Your task to perform on an android device: Share the reminder "My favourite cusines" in the Reminder app with my friend through gmail at carlos3345@gmail.com, as he wants to buy some cusines for me.
Image 0: 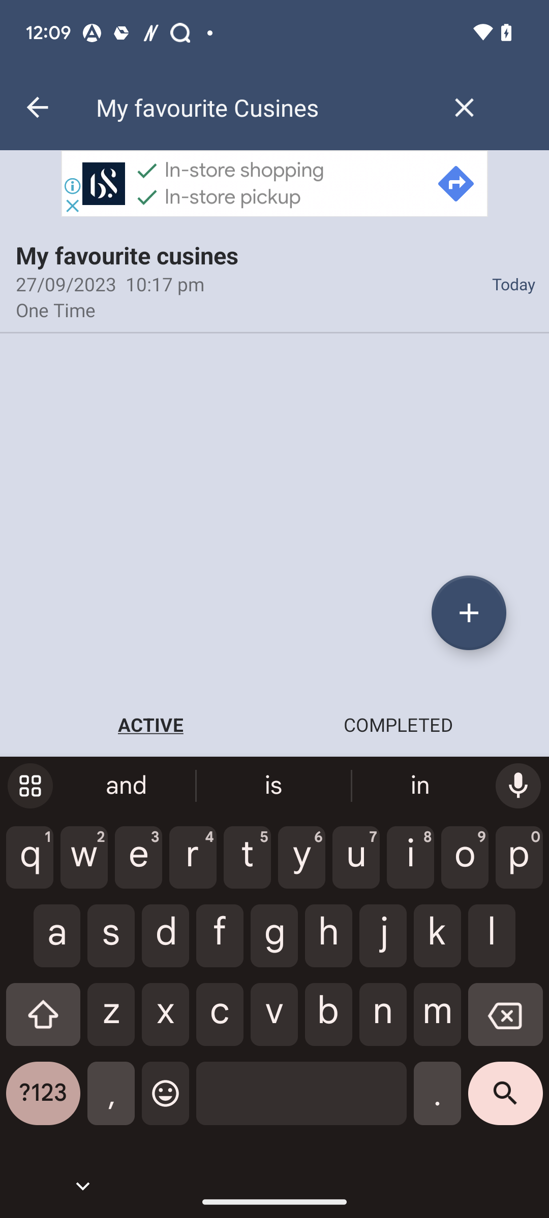
Click on My favourite cusines reminder
Step 0: click (105, 284)
Image 1: 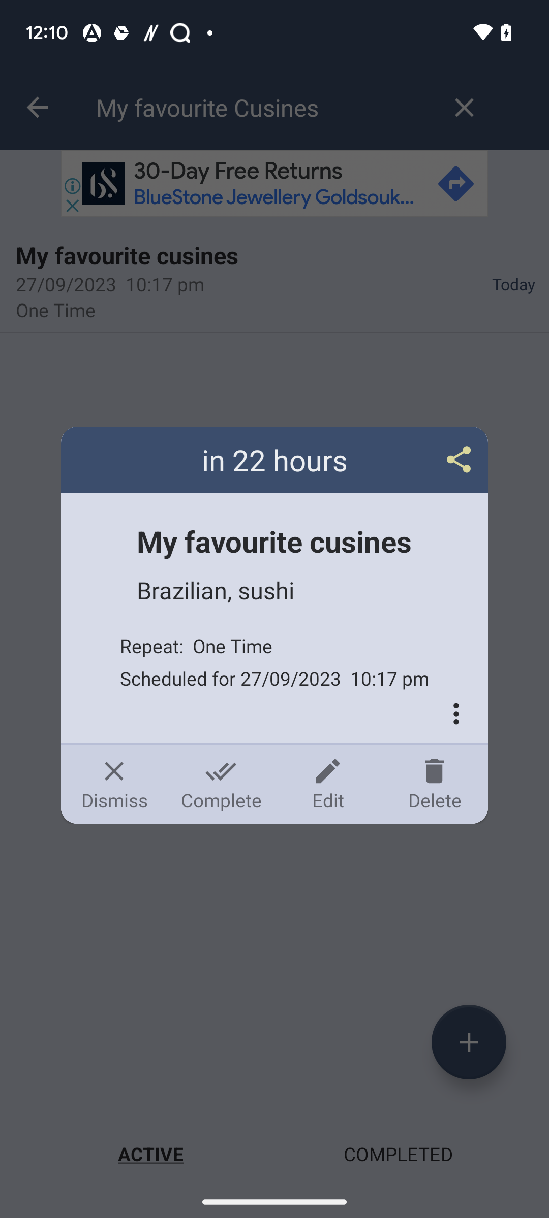
Click on the share icon
Step 1: click (274, 459)
Image 2: 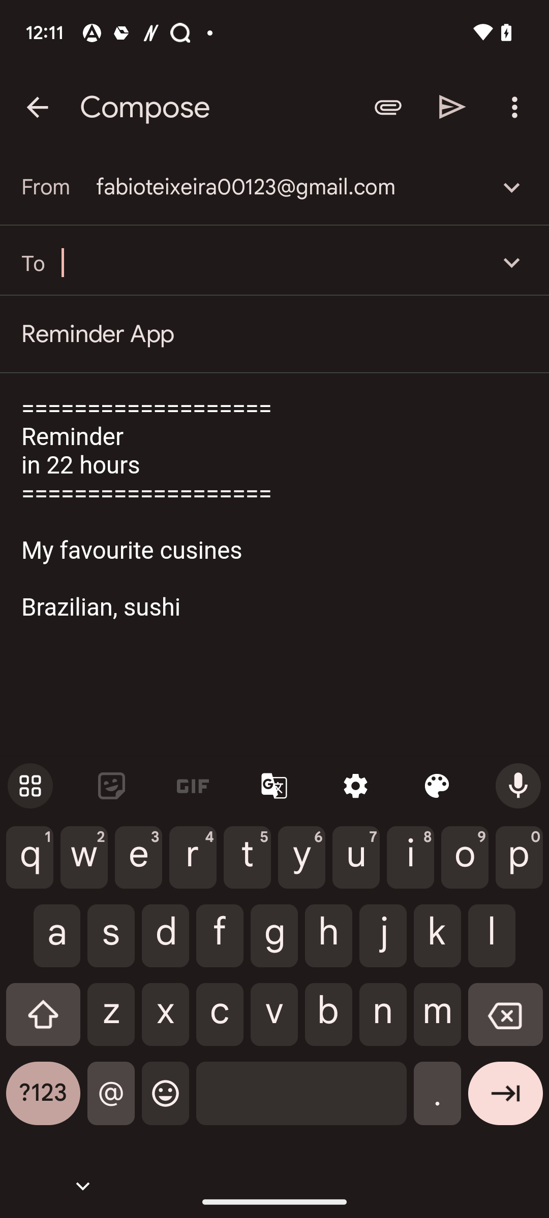
add recipient as carlos3345@gmail.com
Step 2: type "carlos3345@gmail.com"
Image 3: 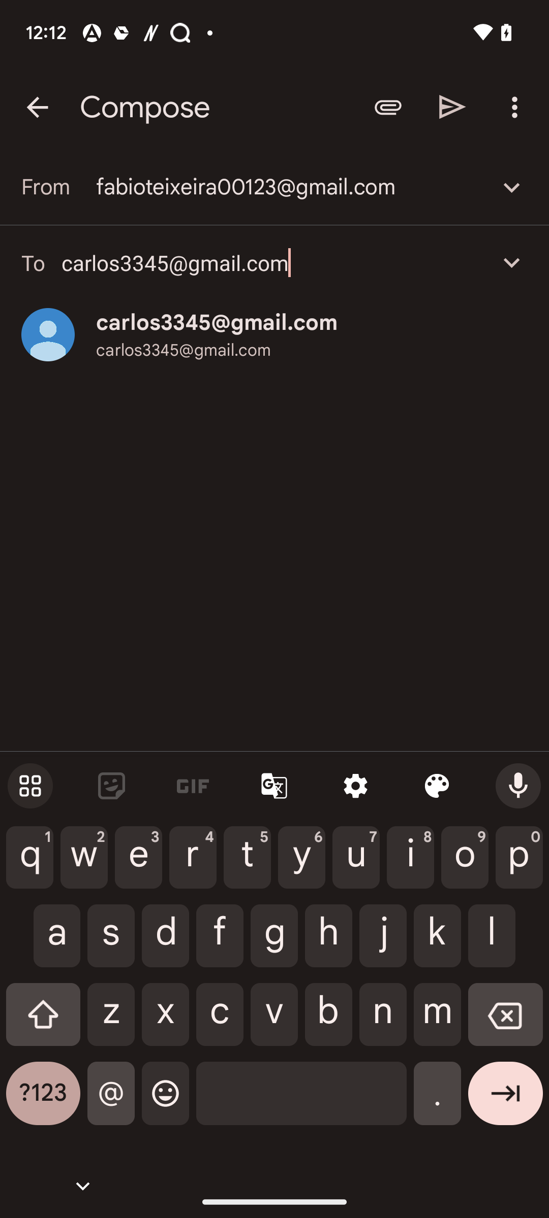
Click on the send icon at the top right corner of the screen
Step 3: click (452, 107)